Your task to perform on an android device: I came to Berlin for important work to meet my son, who lives here, but now I want to go back to my home in Ulm, so search for the schedule of trains from Berlin to Ulm in the Rome2Rio app.
Image 0: 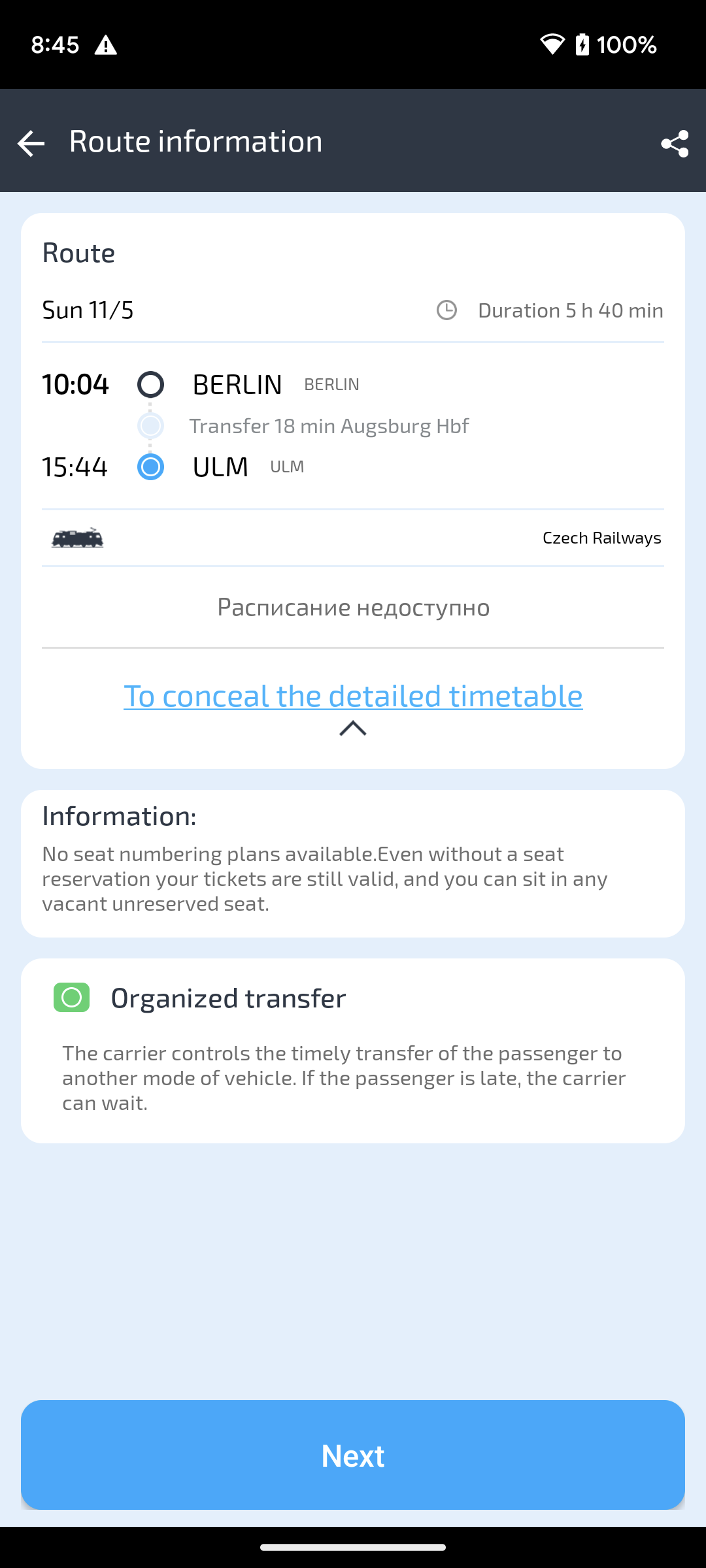
Open the Rome2Rio app.
Step 0: open app "Rome2Rio"
Image 1: 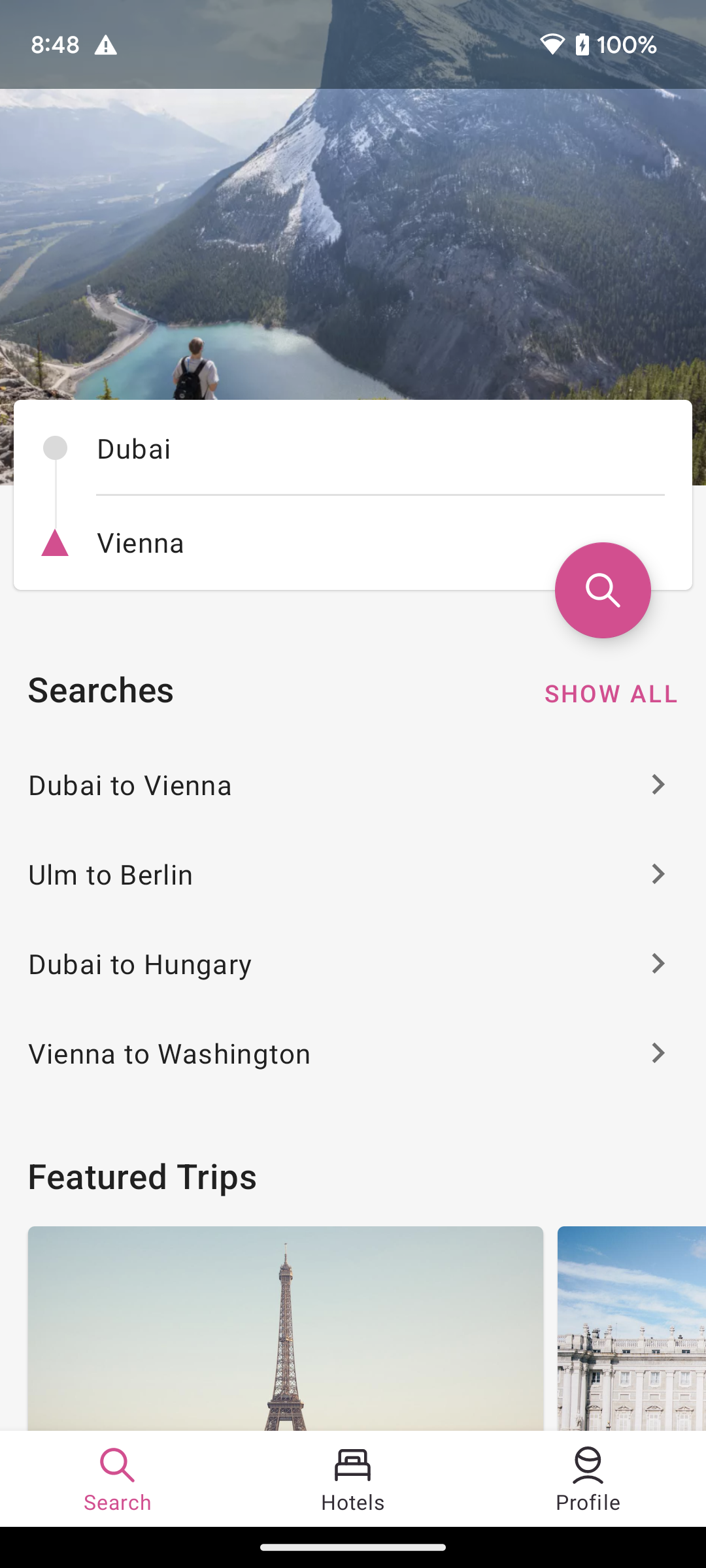
Click on the first input box to enter the departure location.
Step 1: click (380, 448)
Image 2: 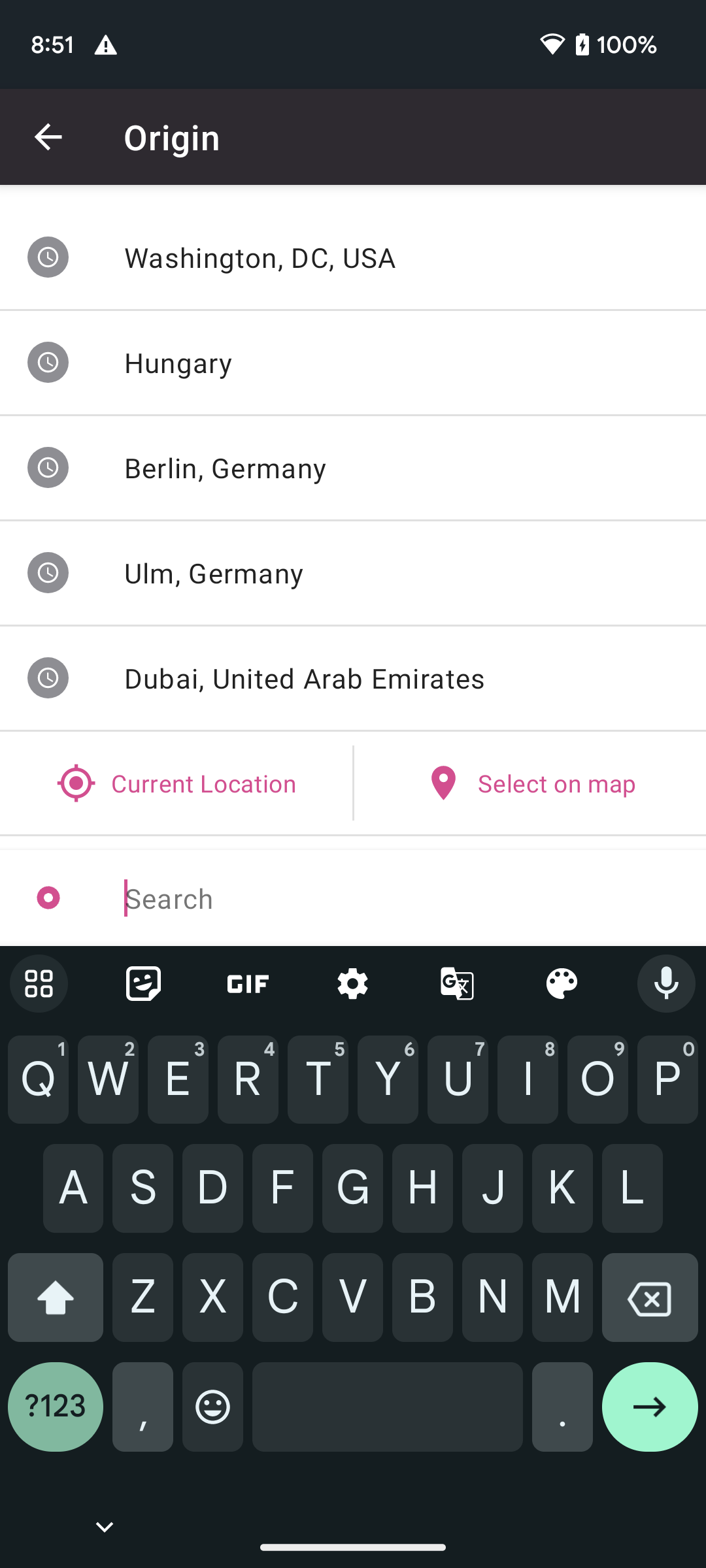
Type Berlin in the search location bar.
Step 2: type "Berlin"
Image 3: 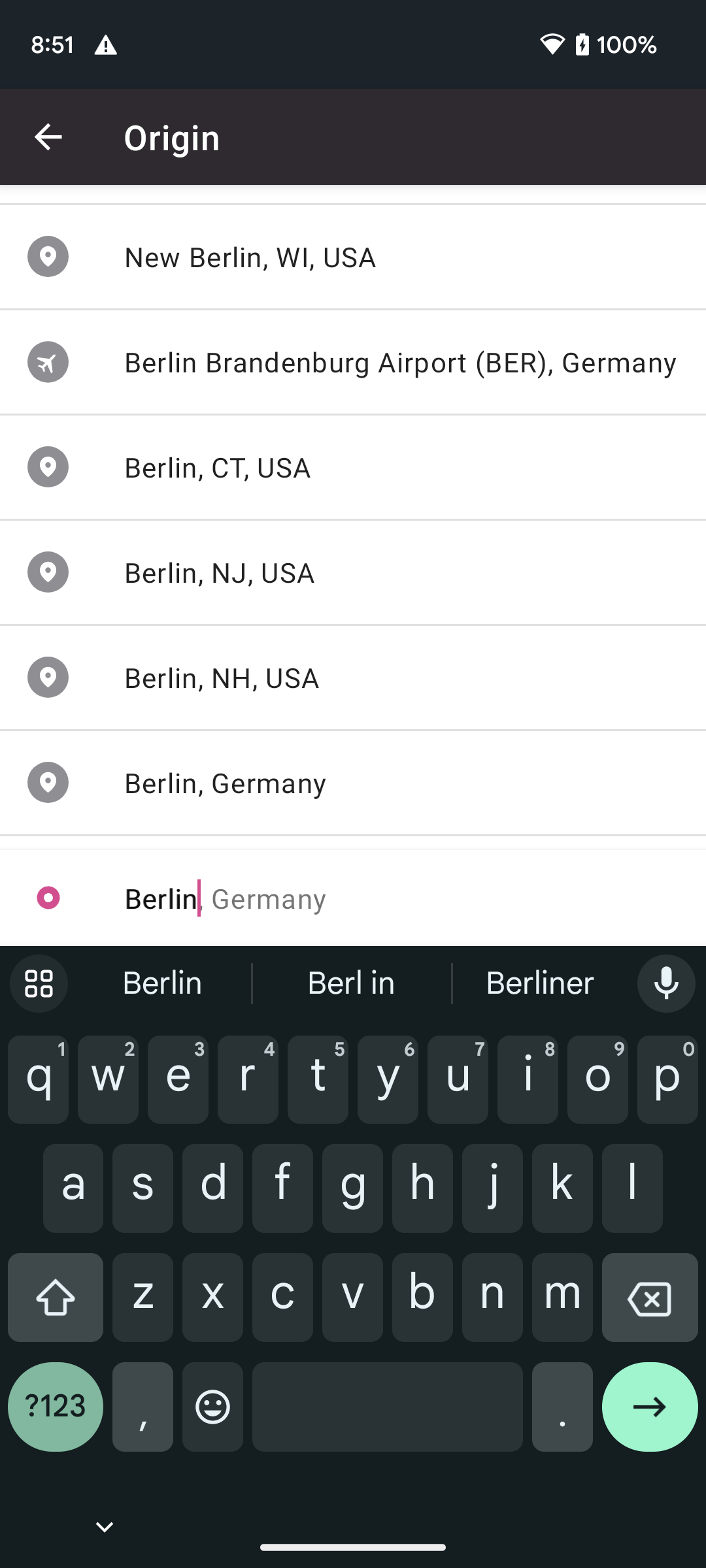
Click on the Berlin, Germany to select the location.
Step 3: click (353, 783)
Image 4: 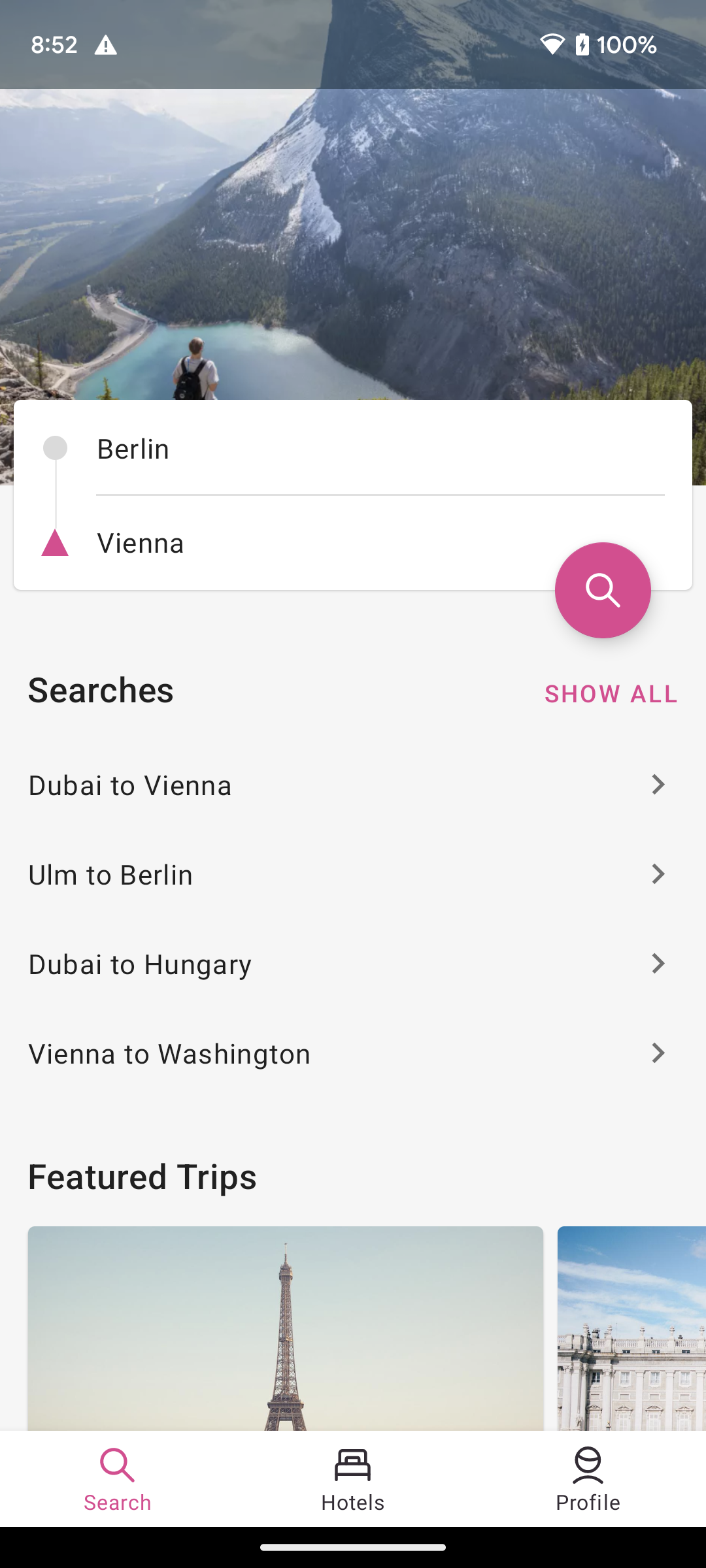
Click on the second input box to enter the destination location.
Step 4: click (380, 542)
Image 5: 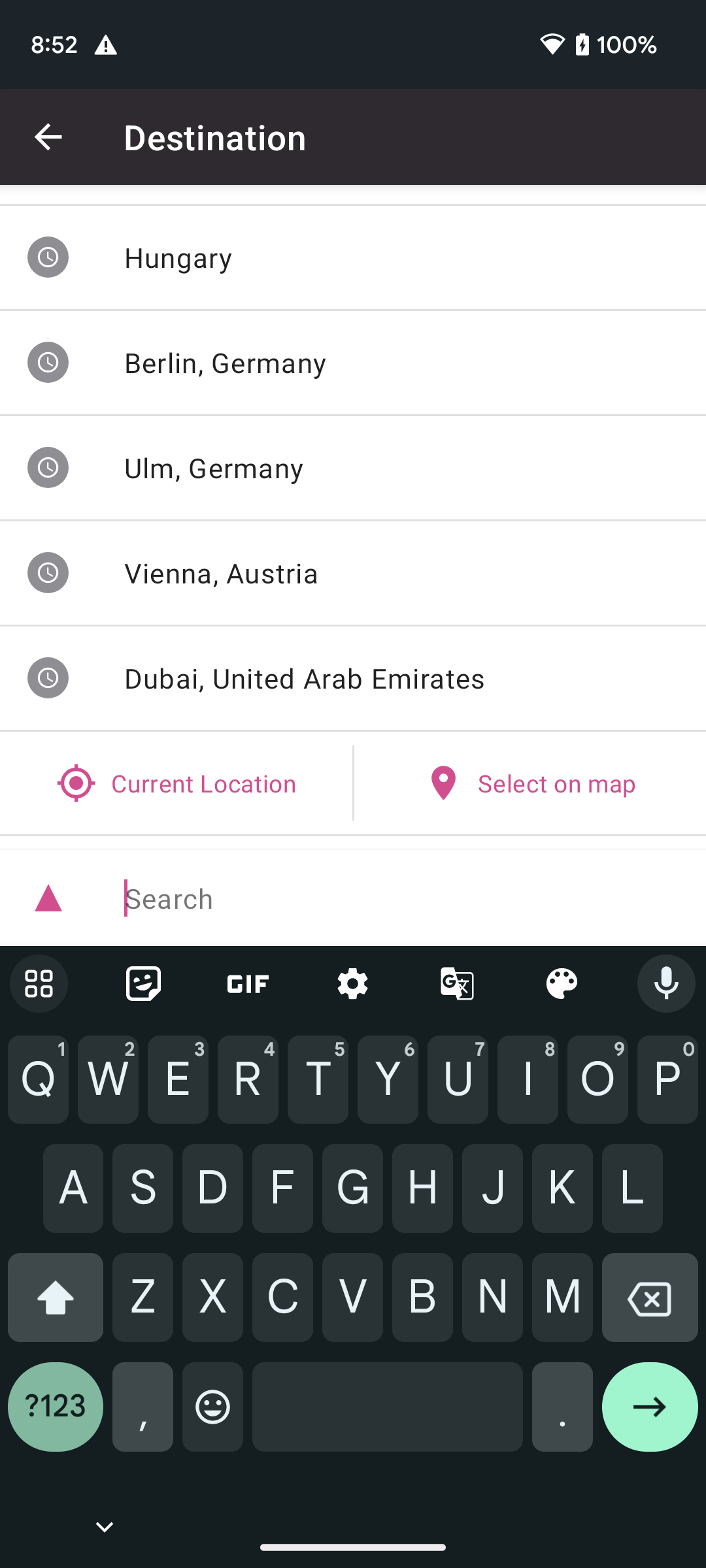
Type Ulm in the search location bar.
Step 5: type "Ulm"
Image 6: 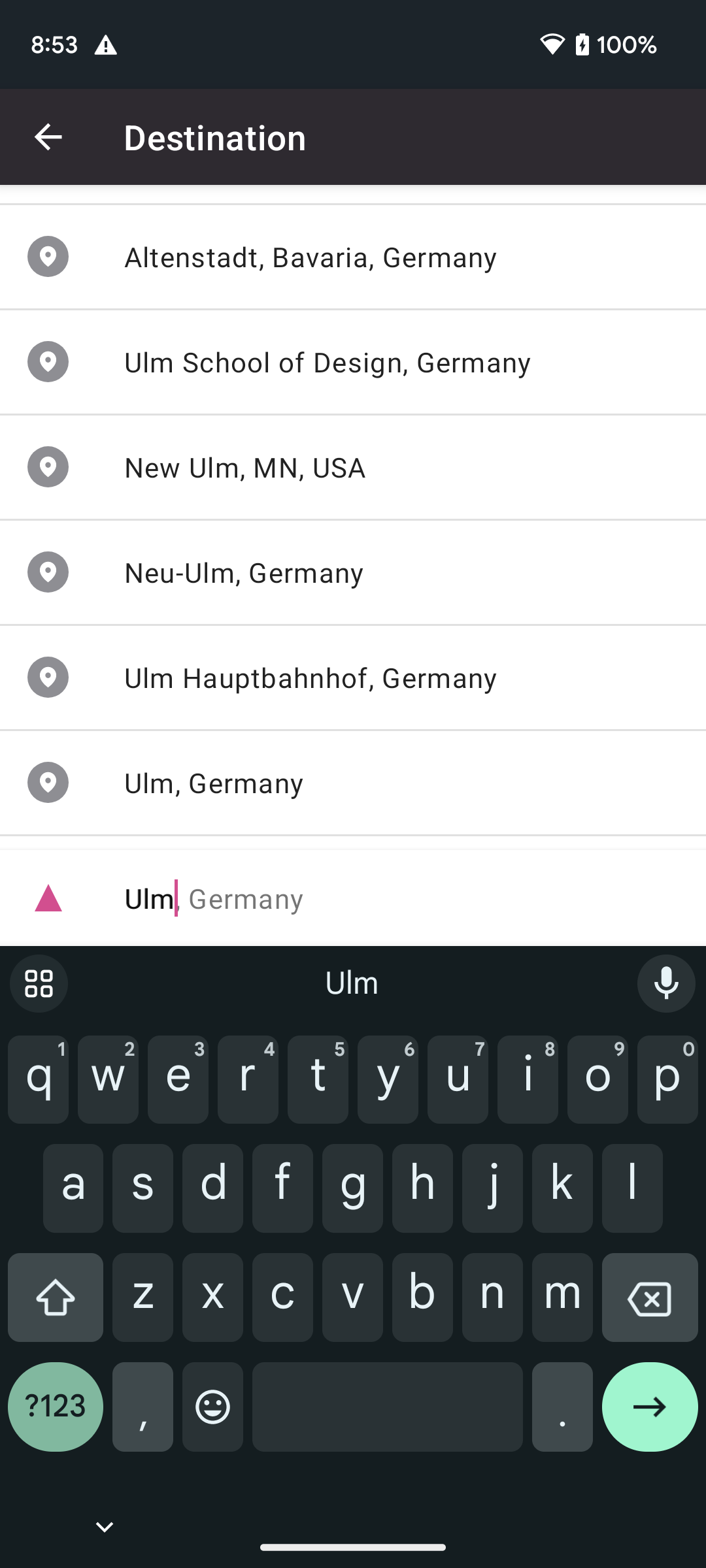
Click on the Ulm, Germany to select the location.
Step 6: click (353, 783)
Image 7: 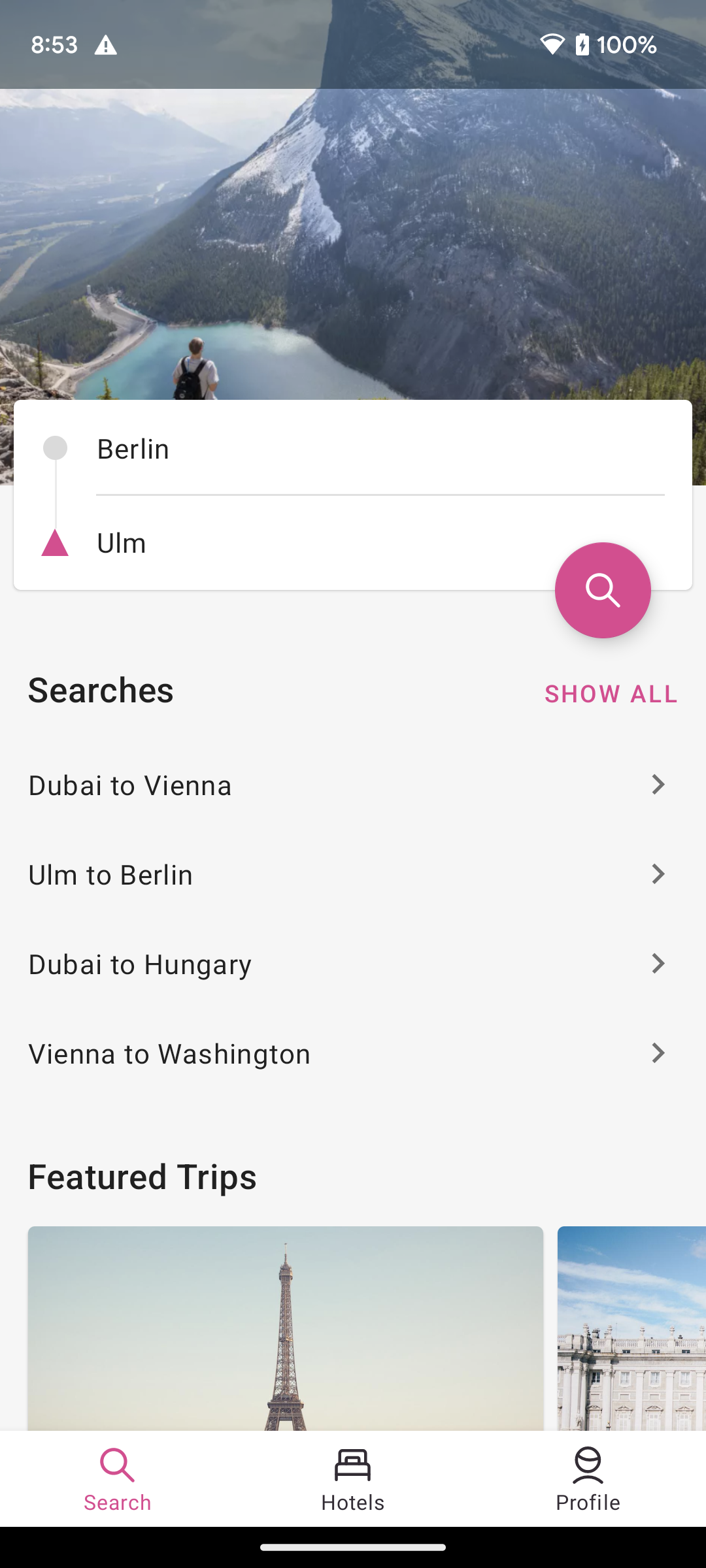
Click on the search icon to view the schedule of trains.
Step 7: click (602, 589)